Your task to perform on an android device: I want to relax myself with nature sounds, so open the relaxing sounds of ocean waves on the Insight Timer app.
Image 0: 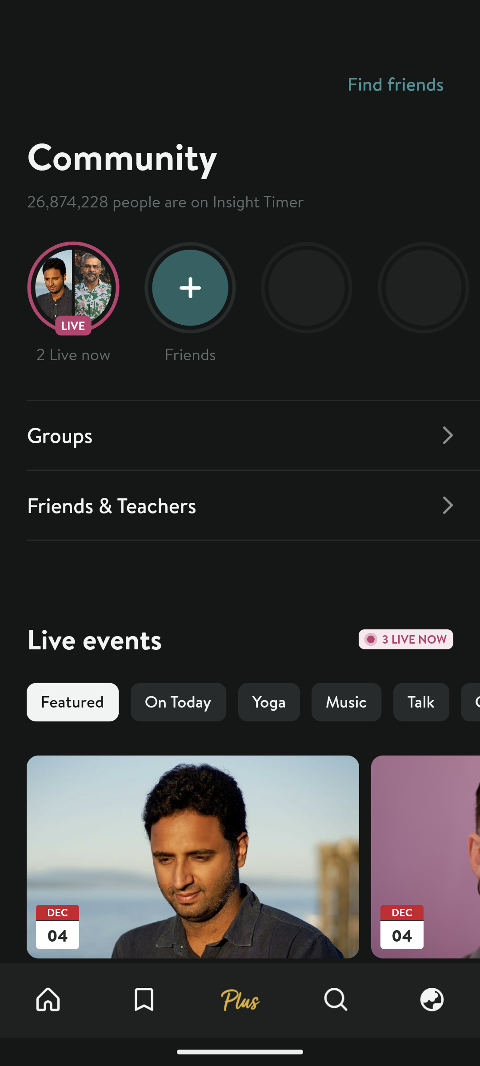
Click on the "Home" Tab at the bottom left Corner of the screen.
Step 0: click (48, 1000)
Image 1: 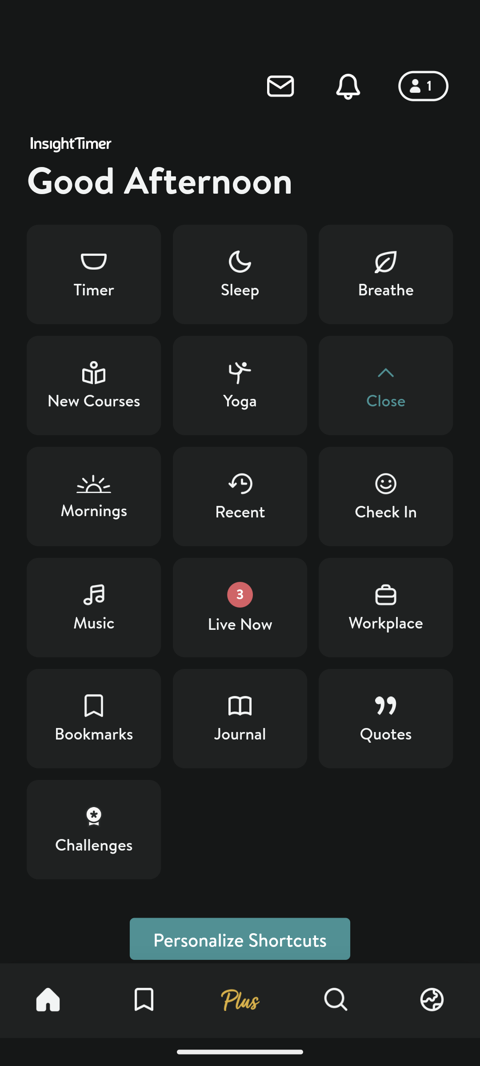
Open the  music tab.
Step 1: click (94, 607)
Image 2: 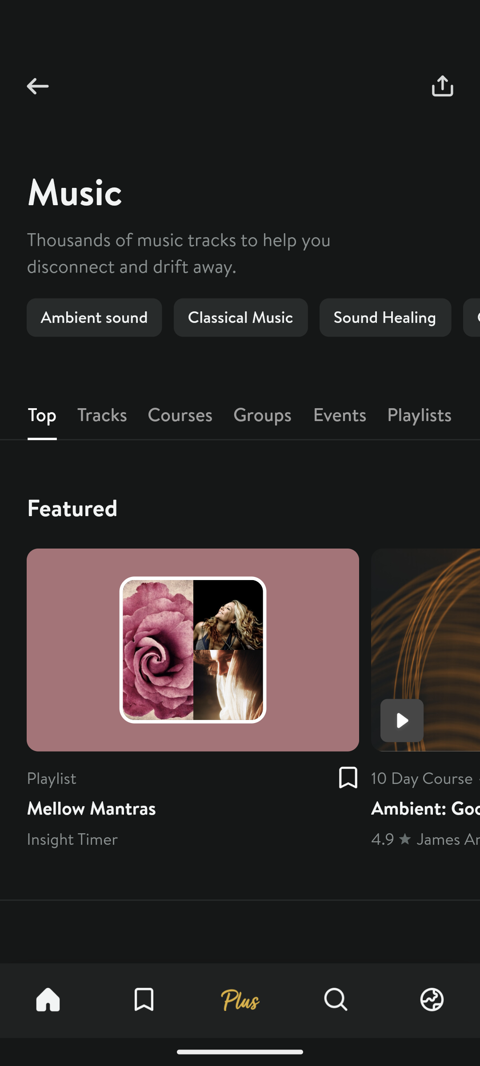
Scroll Up
Step 2: scroll down
Image 3: 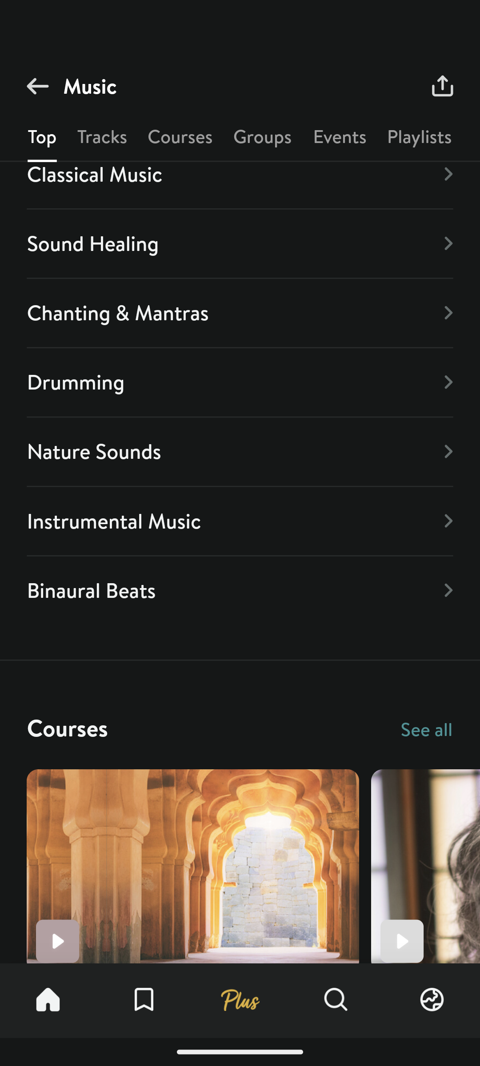
Open the Nature sounds tab.
Step 3: click (240, 451)
Image 4: 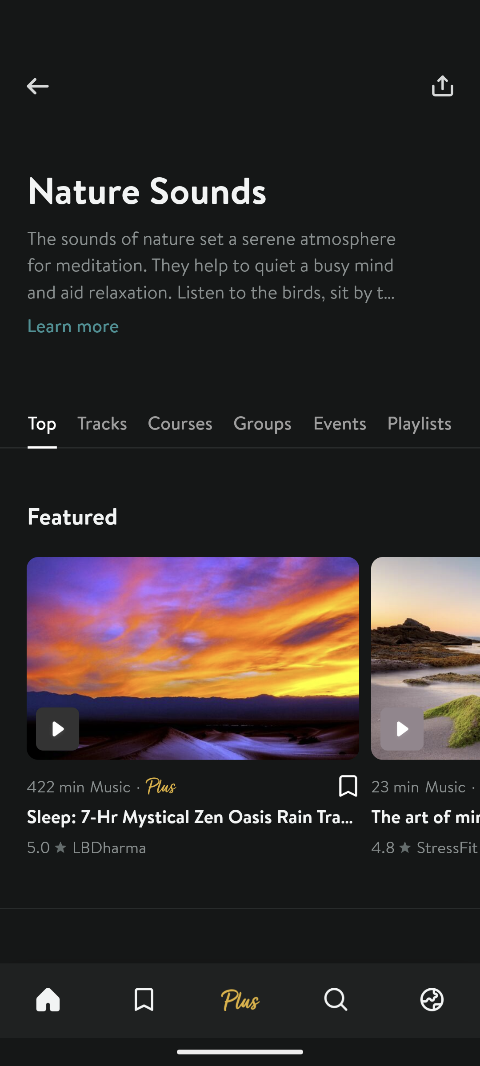
Scroll up
Step 4: scroll down
Image 5: 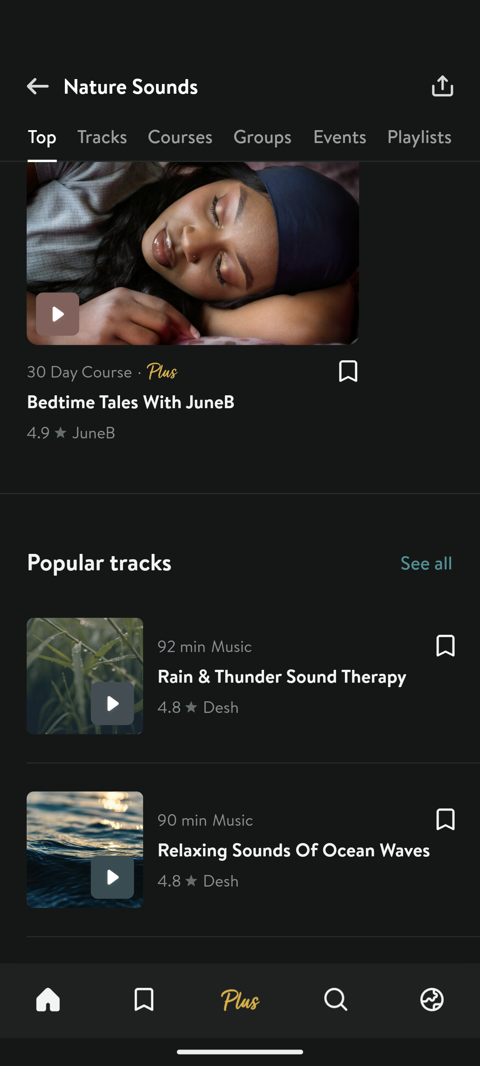
Open the "Relaxing sounds Of Ocean waves" tab.
Step 5: click (253, 850)
Image 6: 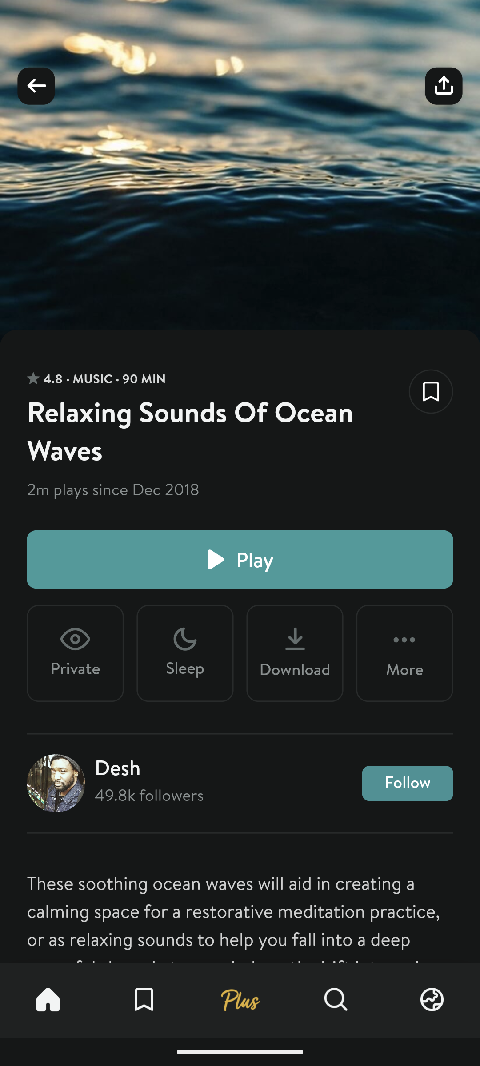
Click on the tab Play.
Step 6: click (240, 559)